Your task to perform on an android device: Search for future purchase notes labeled as things to buy in the future in the Super Note app.
Image 0: 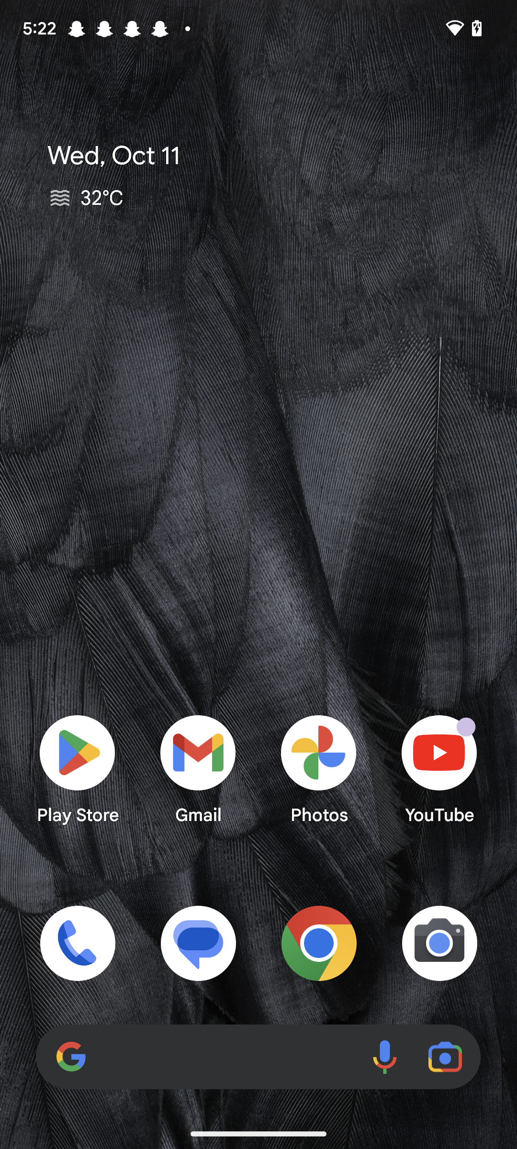
Open the Super Note app.
Step 0: open app "Super Note"
Image 1: 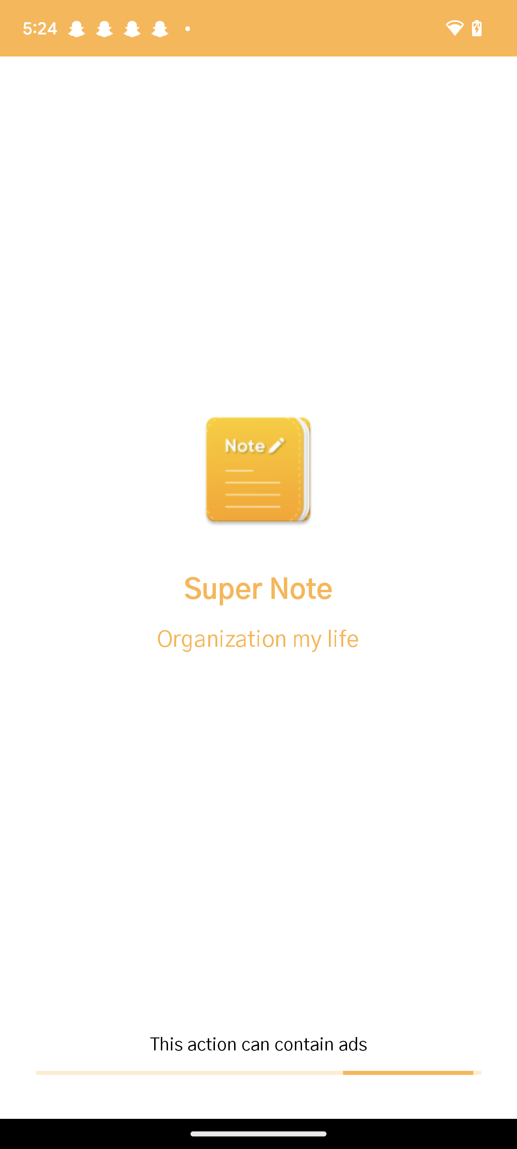
Open the Super Note app.
Step 1: wait
Image 2: 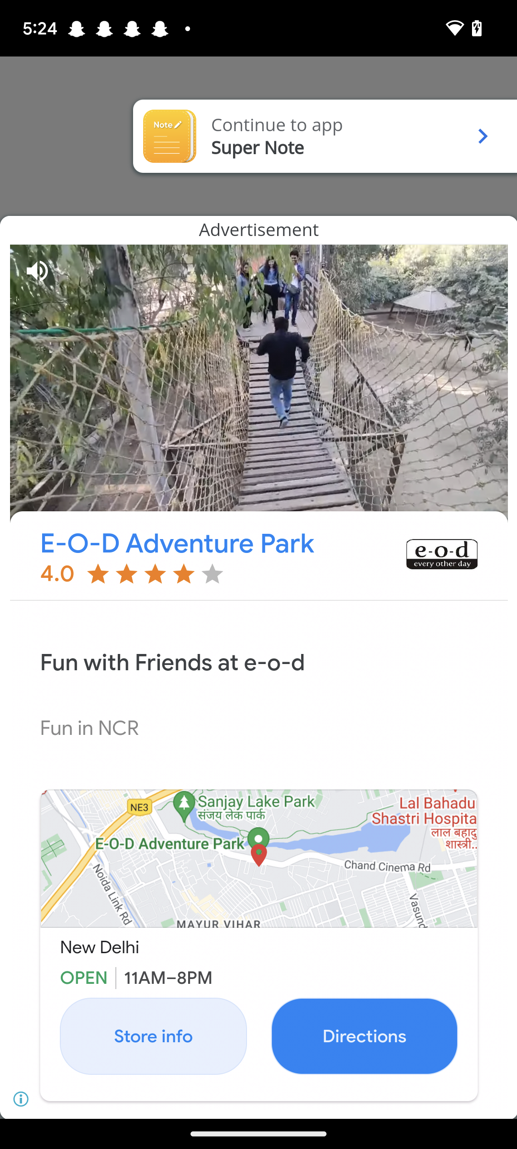
Open the Super Note app.
Step 2: click (304, 156)
Image 5: 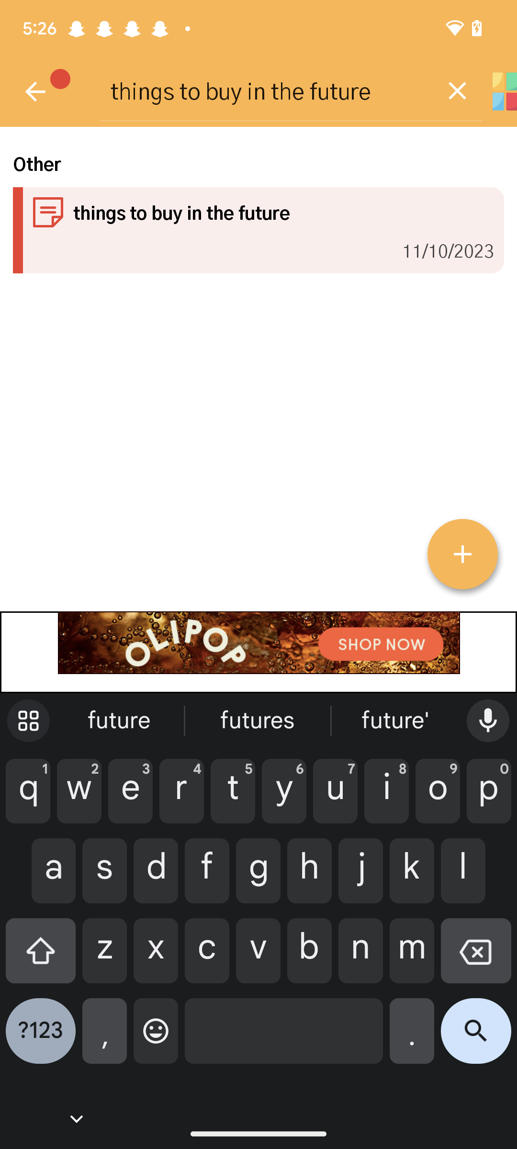
Click on the search icon at the bottom right corner of the screen.
Step 5: click (476, 1038)